Your task to perform on an android device: On the Hopper app, search for the hotels in Berlin for my upcoming trip from December 23rd to December 25th.
Image 0: 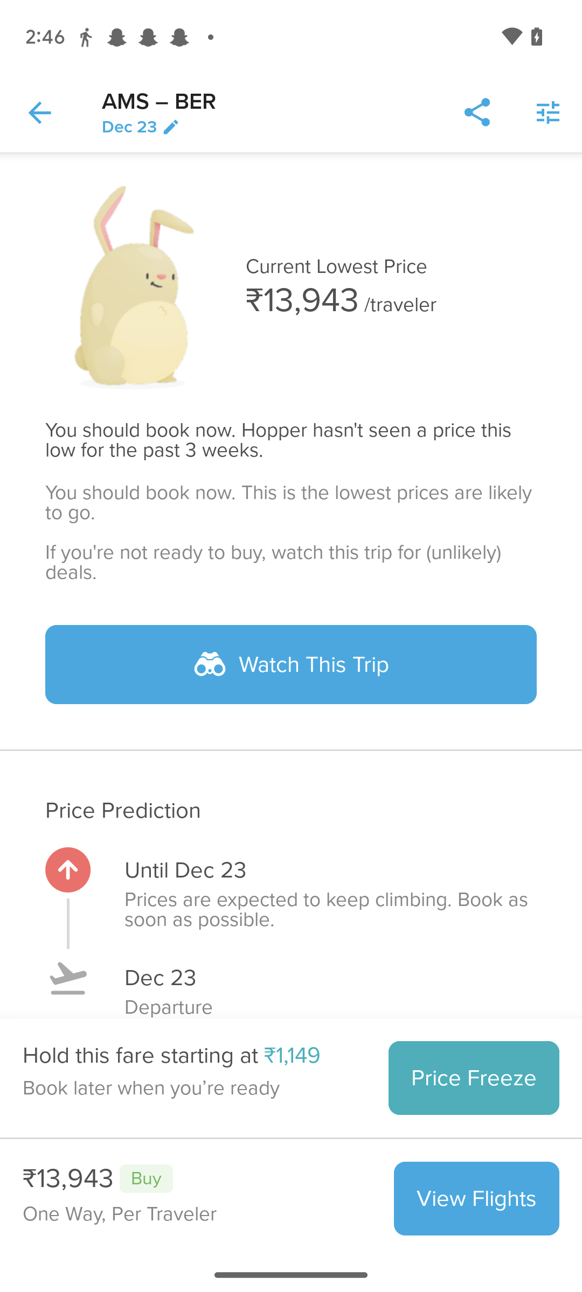
Go back to the home screen of the app.
Step 0: press back button
Image 1: 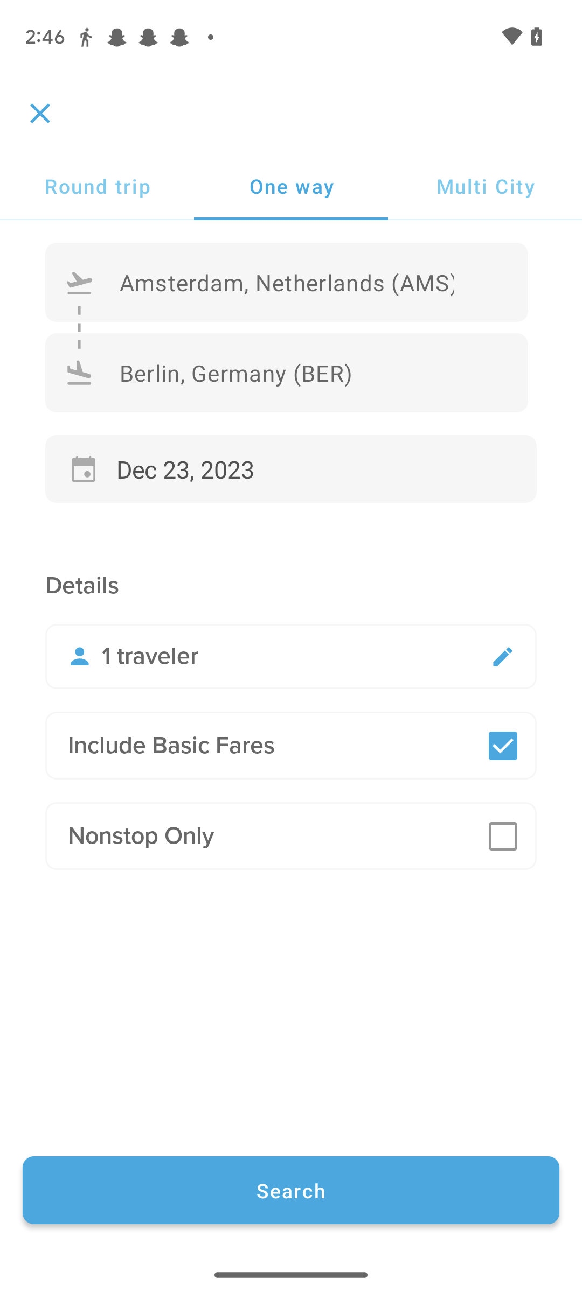
Go back to the home screen of the app.
Step 1: press back button
Image 2: 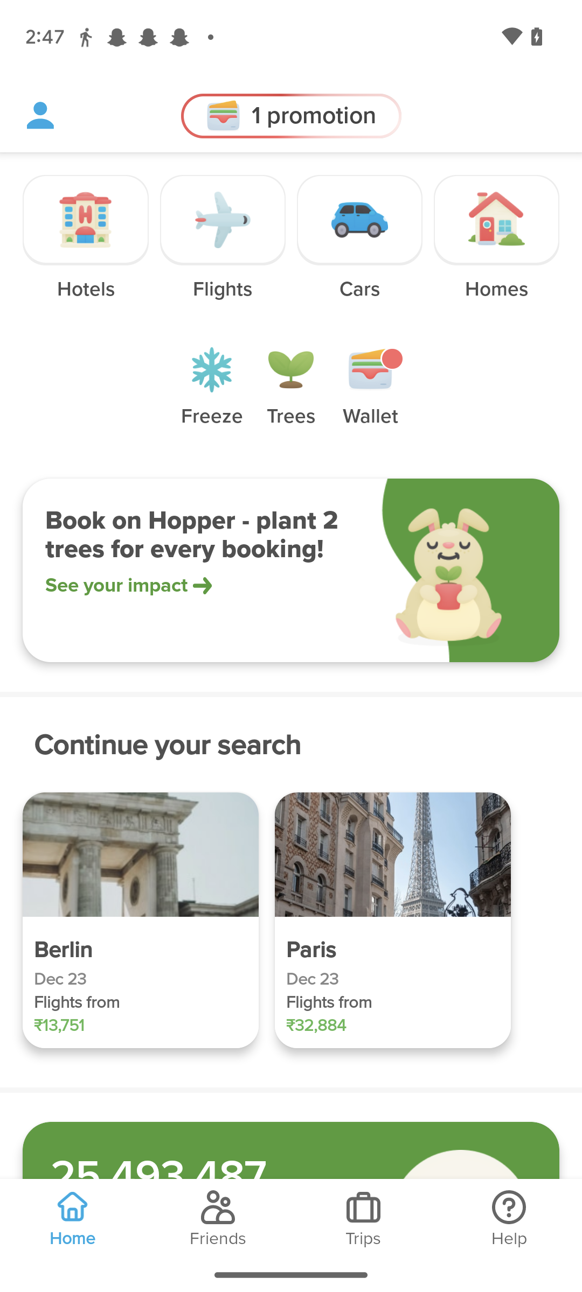
Click on the Hotels icon at the top of the screen.
Step 2: click (85, 248)
Image 3: 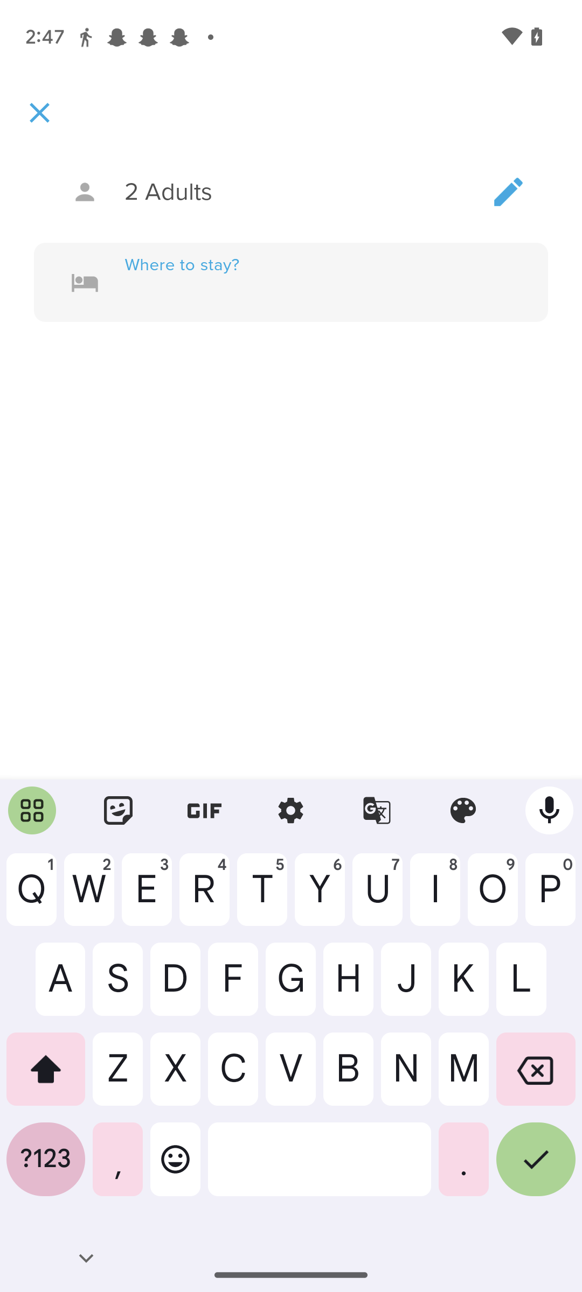
Type in Berlin.
Step 3: type "Berlin"
Image 6: 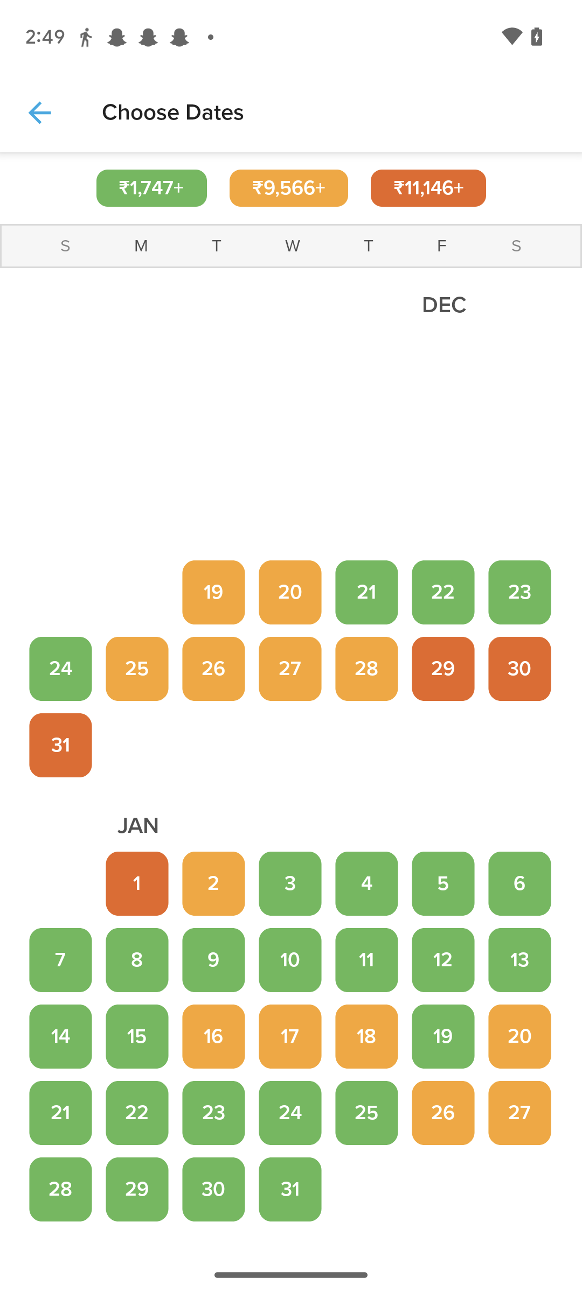
Select the dates from December 23rd to December 25th.
Step 6: click (519, 592)
Image 7: 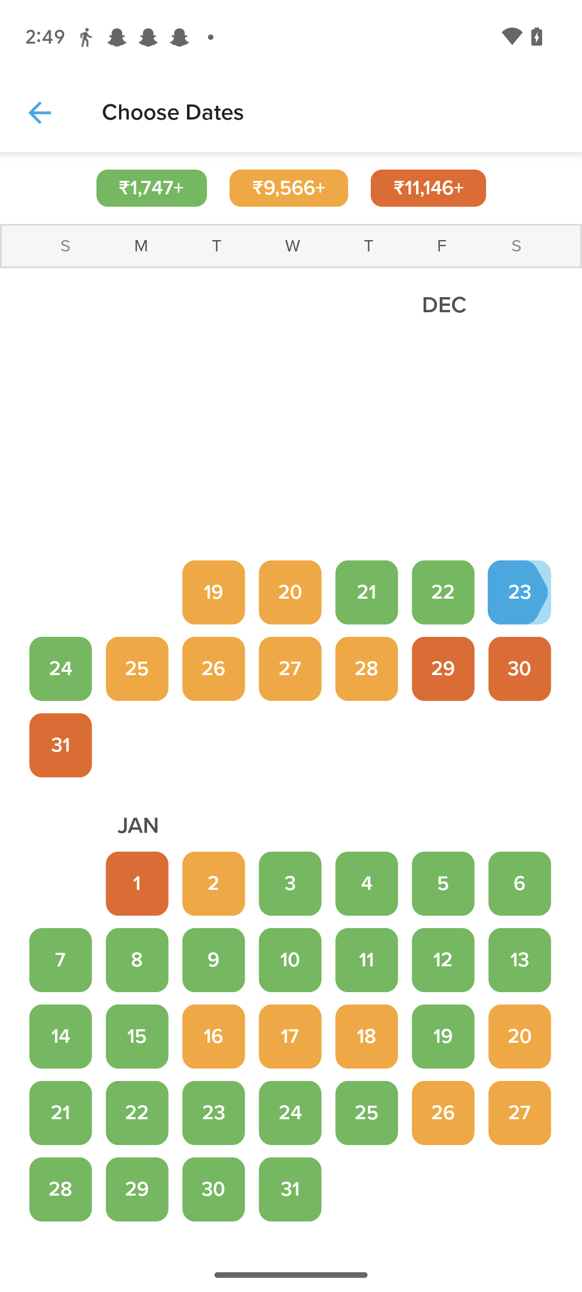
Select the dates from December 23rd to December 25th.
Step 7: click (137, 669)
Image 8: 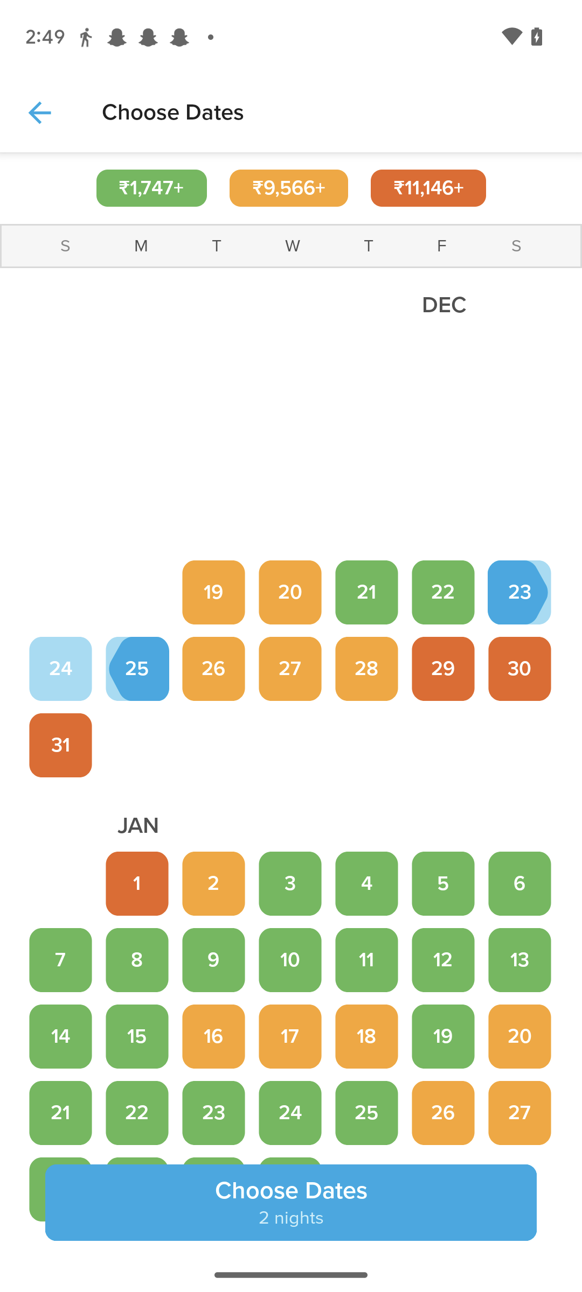
Click on Choose dates at the bottom of the screen.
Step 8: click (290, 1189)
Image 9: 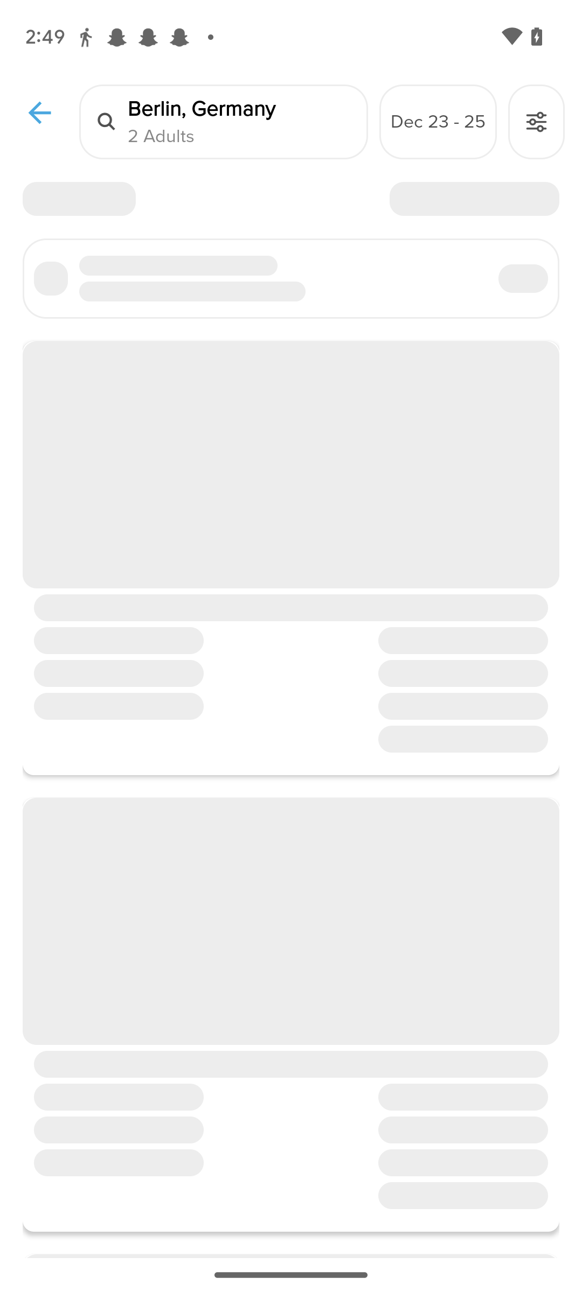
Click on Choose dates at the bottom of the screen.
Step 9: wait